Your task to perform on an android device: In the Clock app, restart the stopwatch.
Image 0: 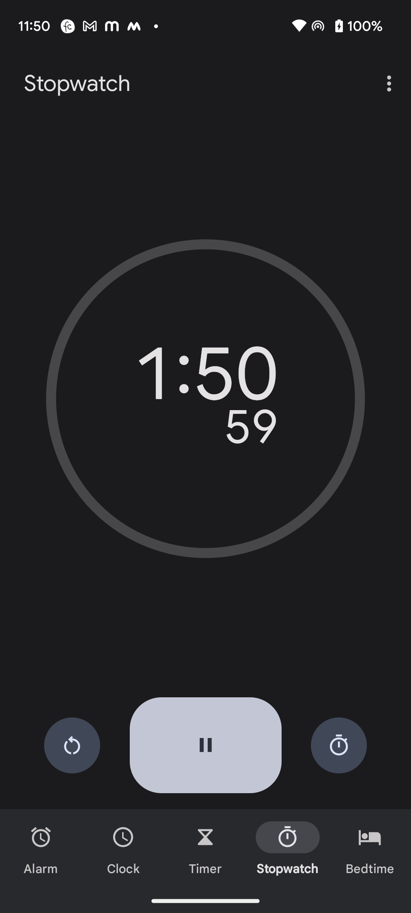
Click on the restart button on the left side of the pause button.
Step 0: click (72, 745)
Image 1: 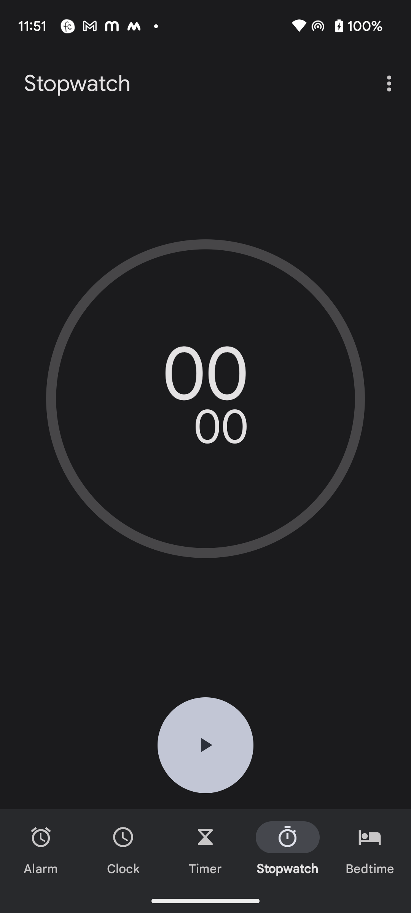
Click on the play button at the bottom of the screen.
Step 1: click (205, 745)